Your task to perform on an android device: Open The Clock app and pause the timer
Image 0: 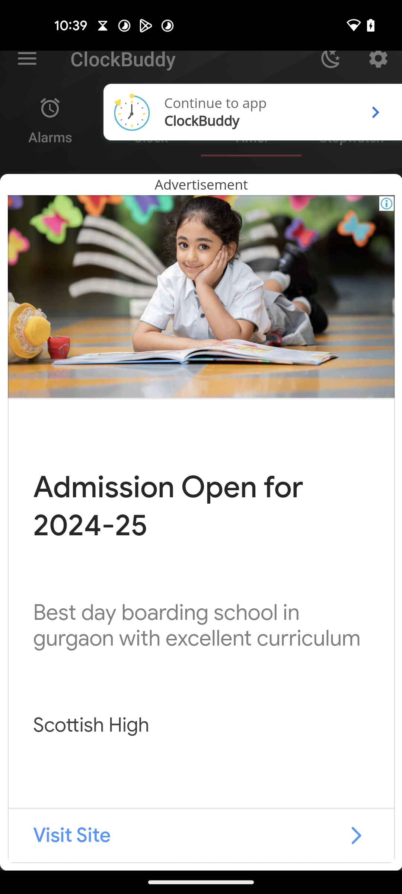
Open The Clock app
Step 0: open app "The Clock"
Image 1: 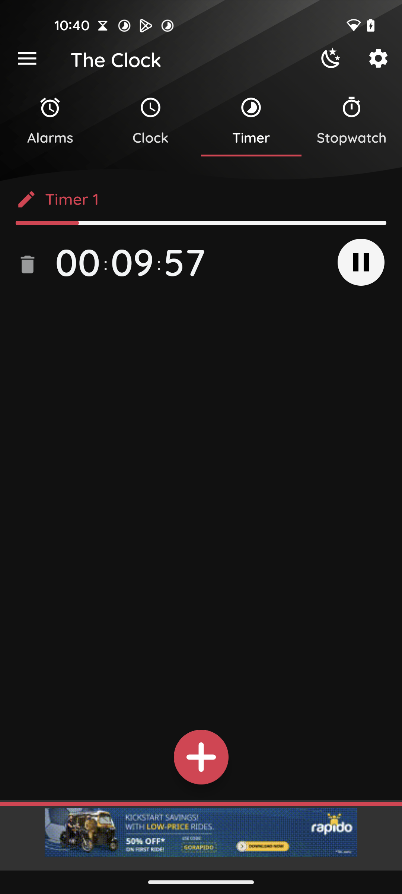
Click on the Pause button 
Step 1: click (366, 263)